Your task to perform on an android device: I want to create a document for my daily routine, so create a document for my daily routine in the Docs app.
Image 0: 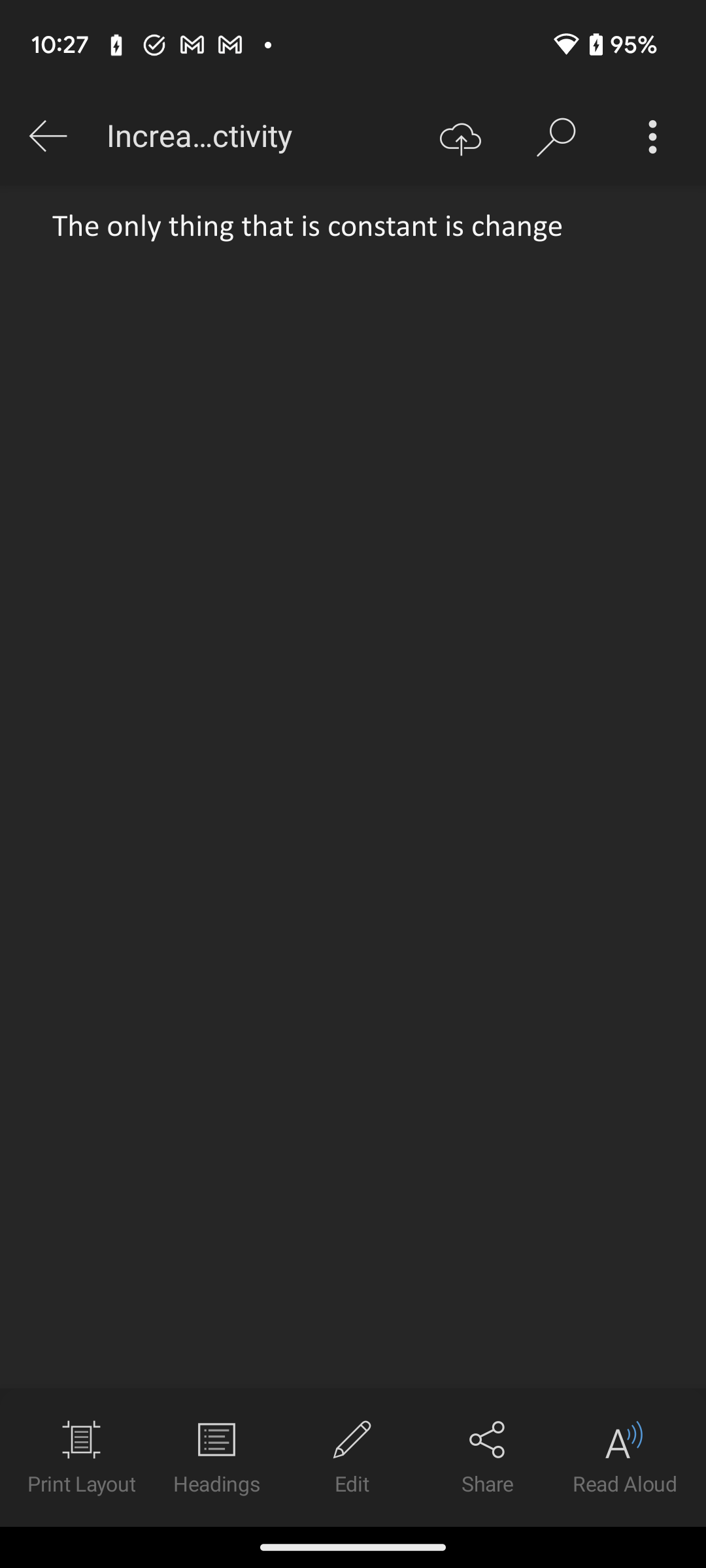
Open the Docs app.
Step 0: open app "Docs"
Image 1: 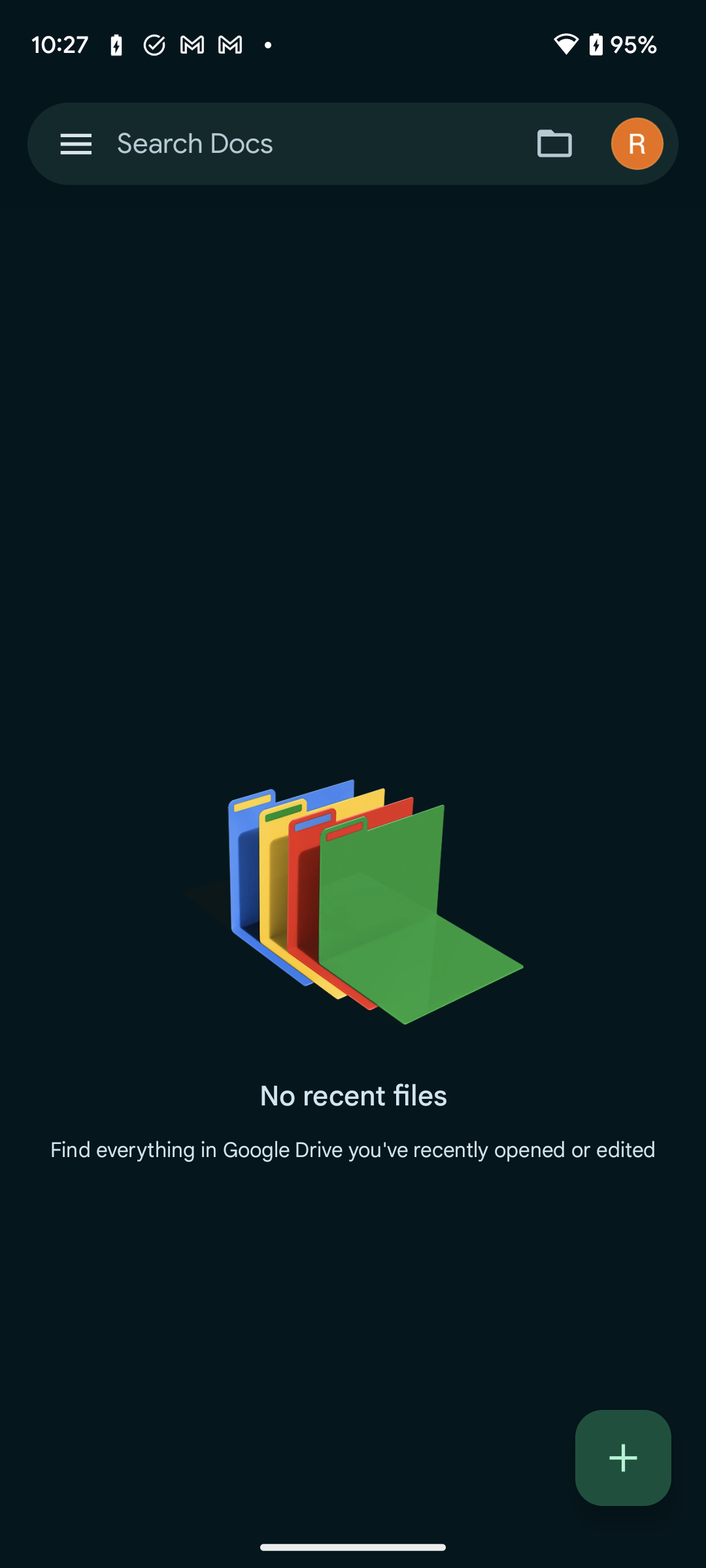
Click on the plus icon at the bottom right corner of the screen to create a new document.
Step 1: click (623, 1458)
Image 2: 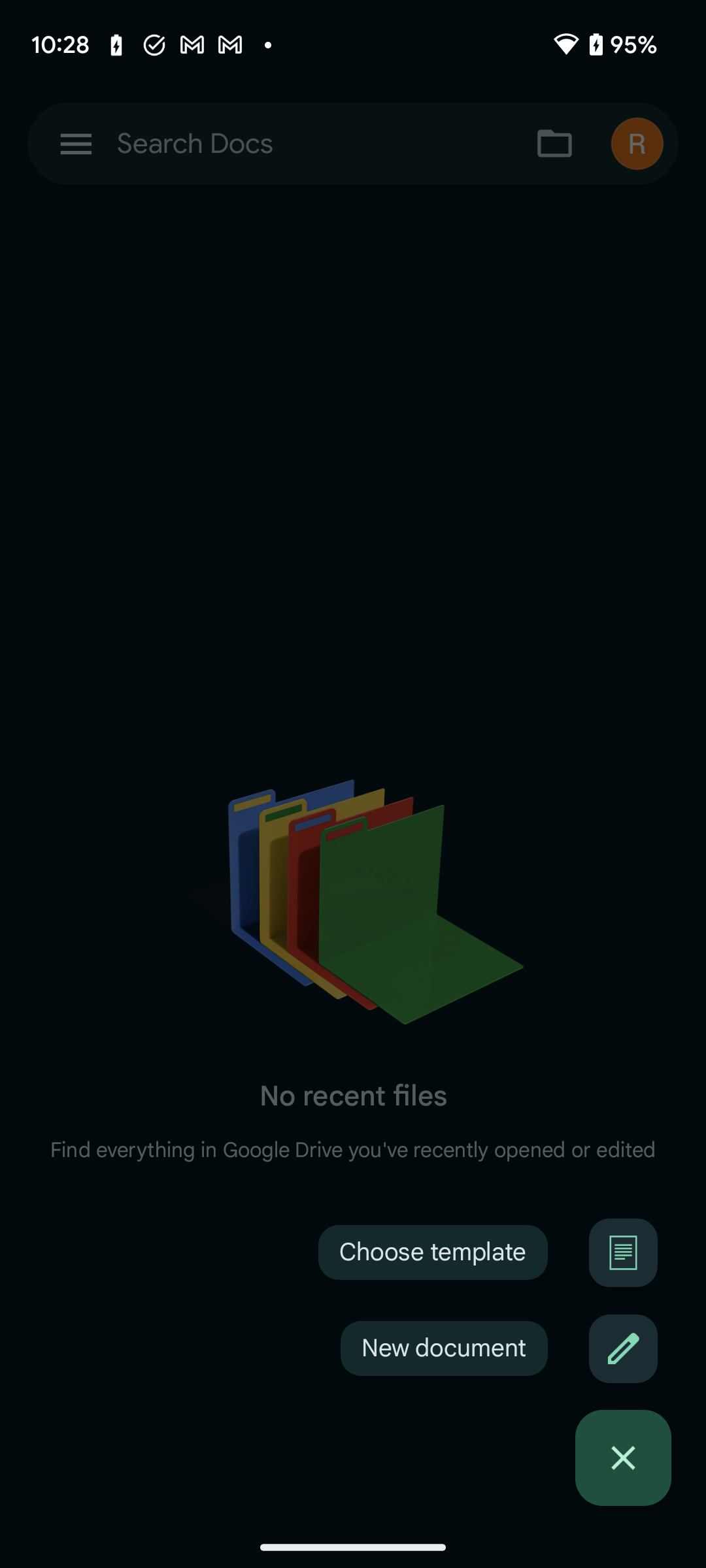
Click on the New document to create a new document.
Step 2: click (444, 1348)
Image 3: 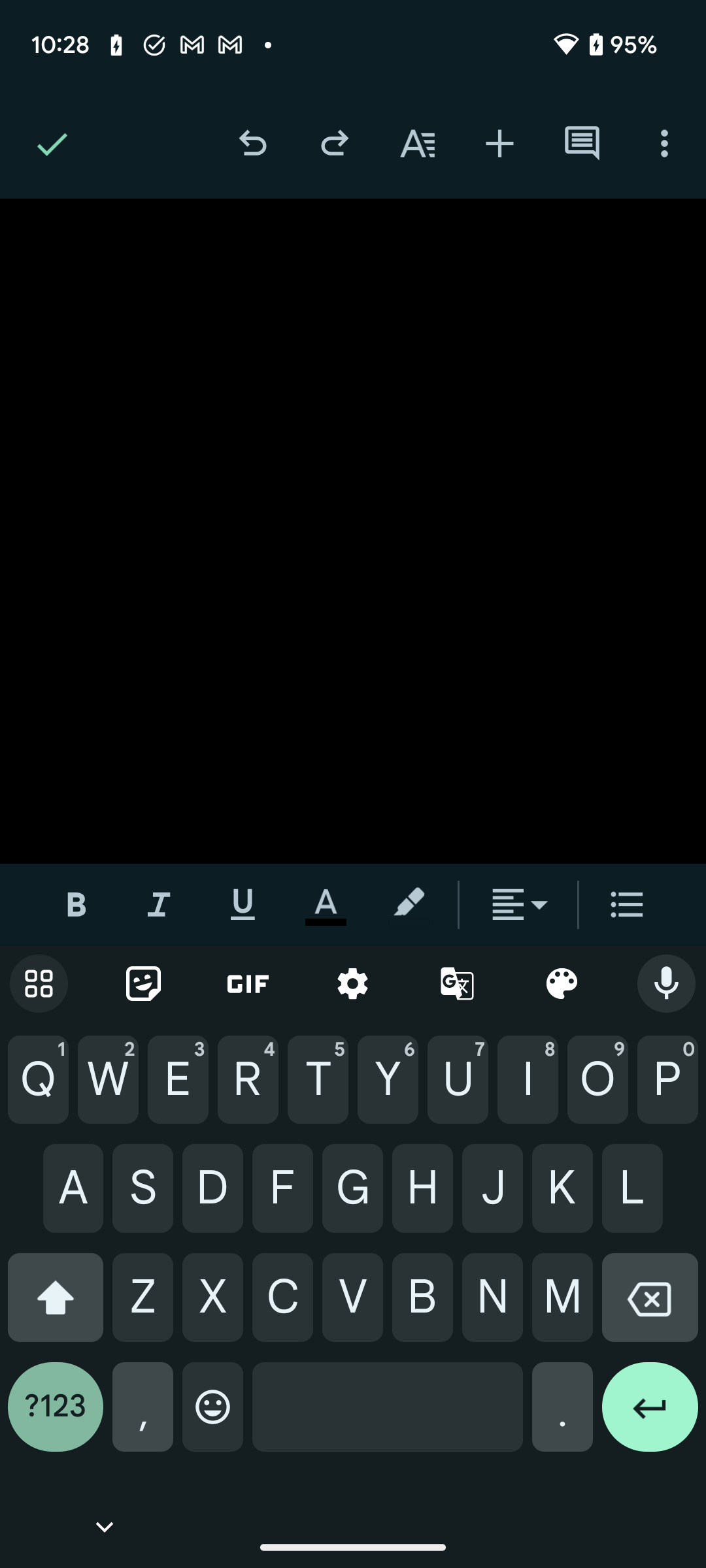
Type My daily routine in the document.
Step 3: type "My daily routine"
Image 4: 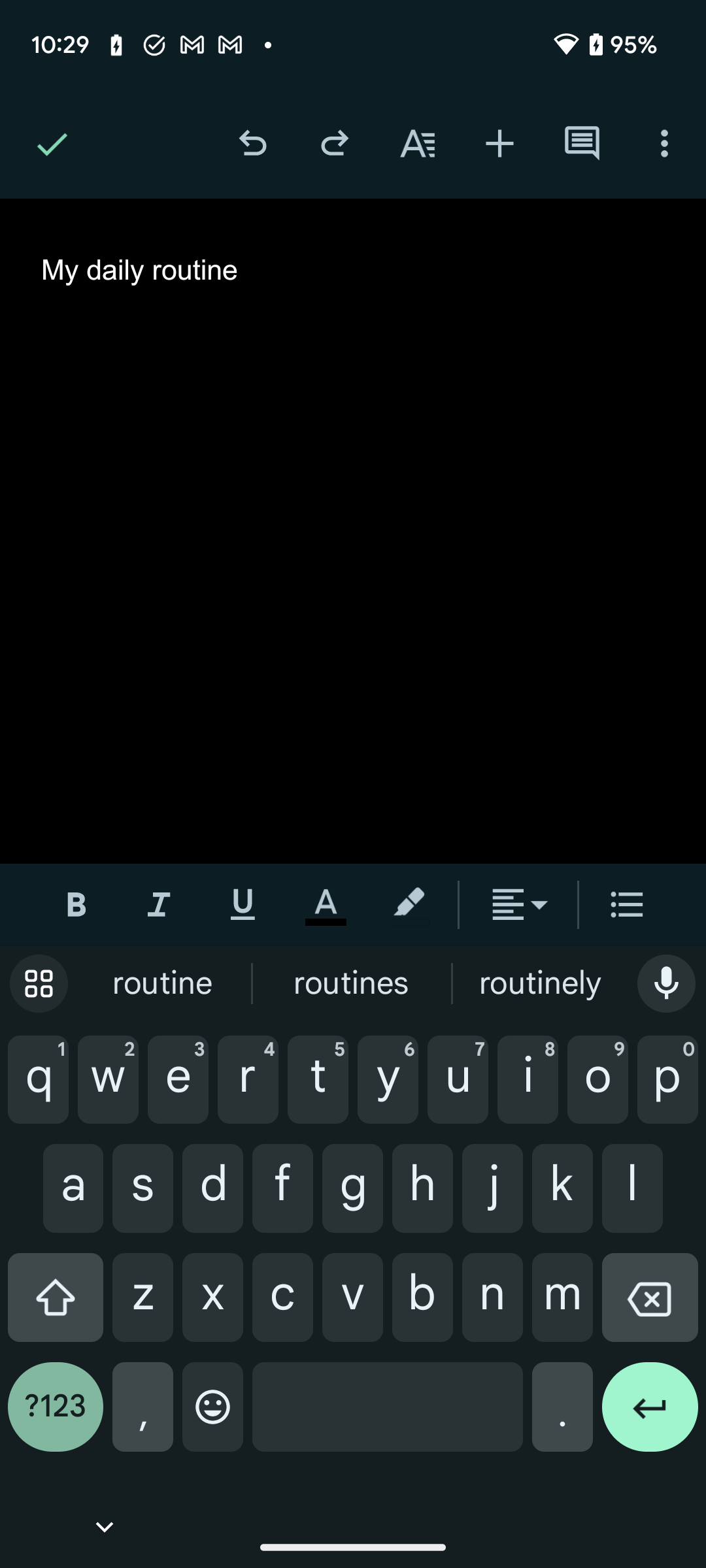
Click on the right tick button at the top left corner of the screen.
Step 4: click (48, 143)
Image 5: 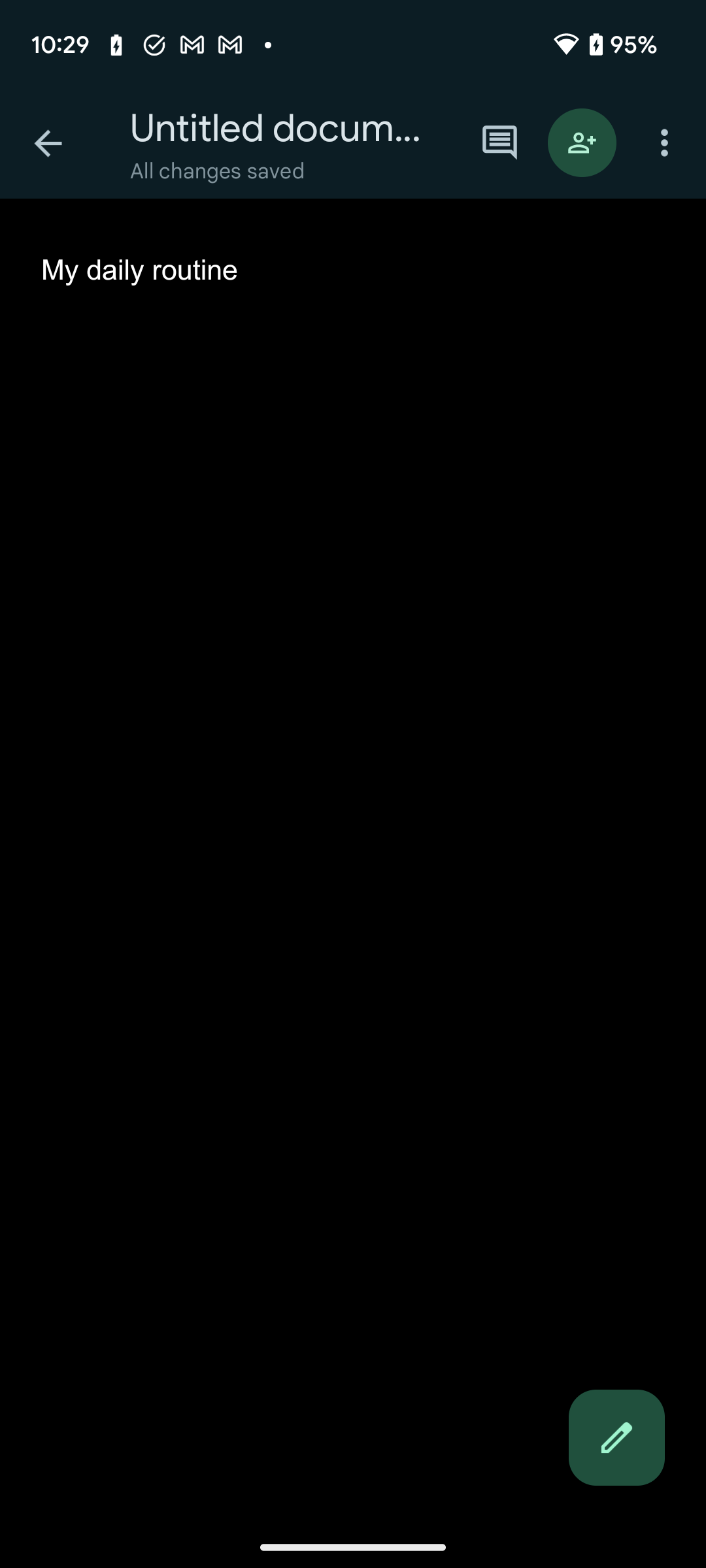
Go back to the previous page to view the new document.
Step 5: press back button